Your task to perform on an android device: In the Smiling Mind app, I want to listen to the Mindfulness Foundations meditation Within Adults category in order to make peace of mind.
Image 0: 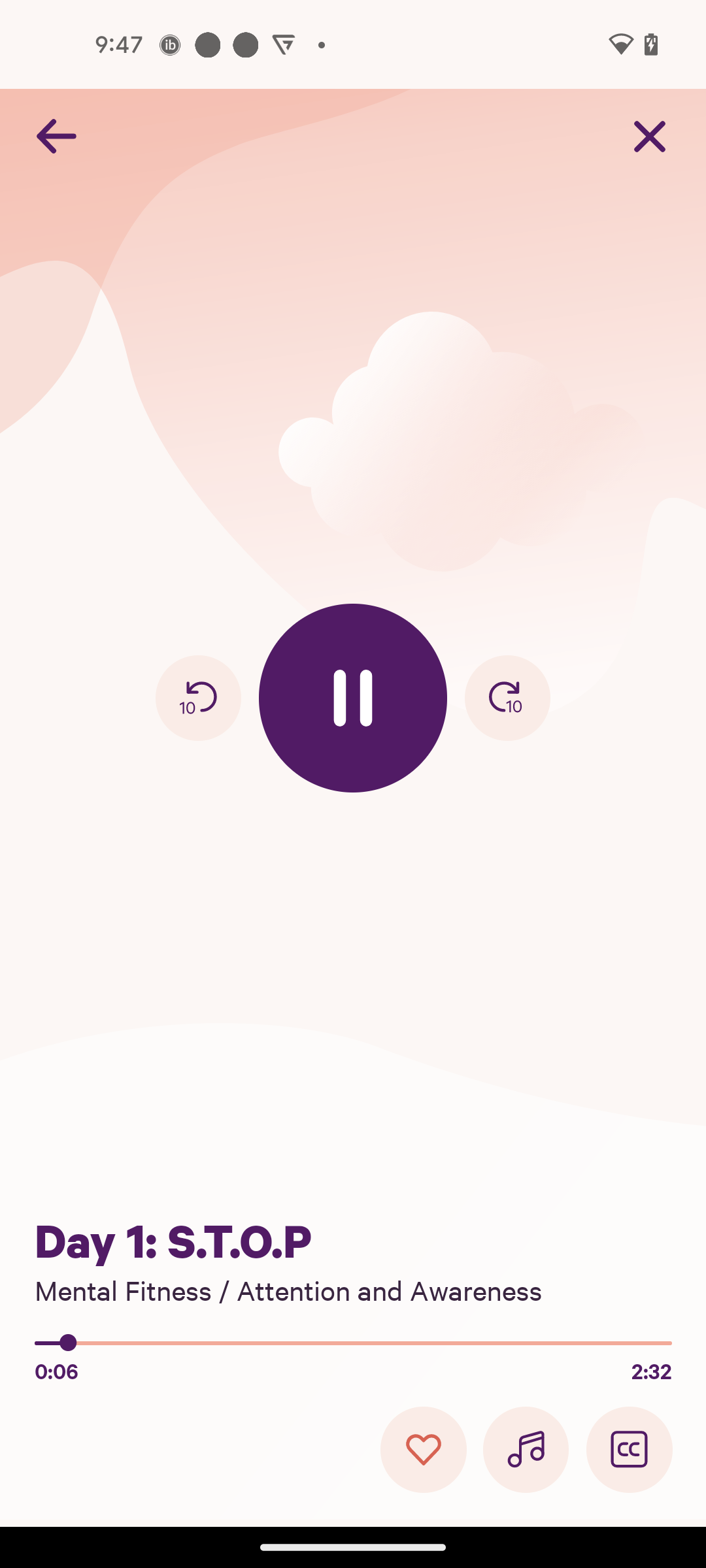
Click on the Close icon
Step 0: click (645, 136)
Image 1: 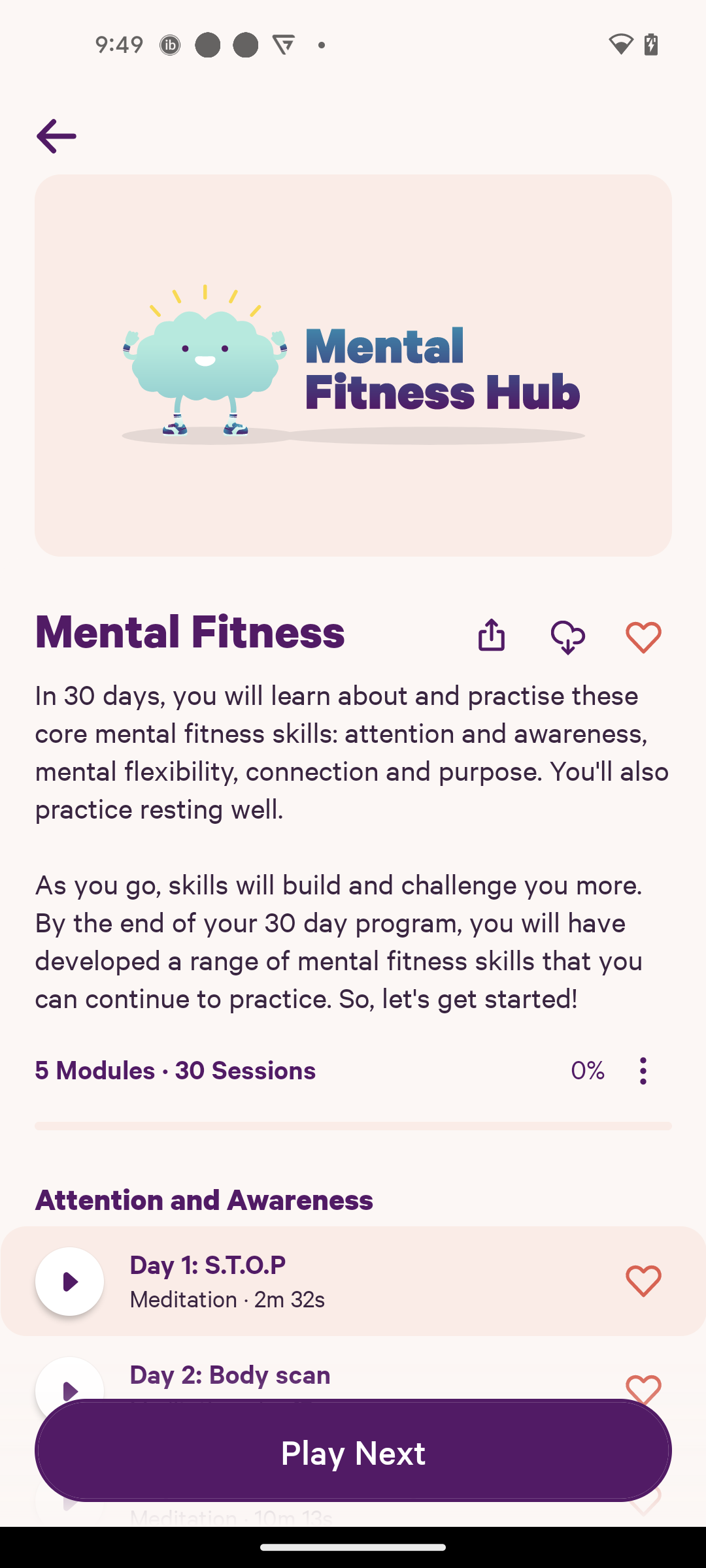
Go back to the previous page
Step 1: press back button
Image 2: 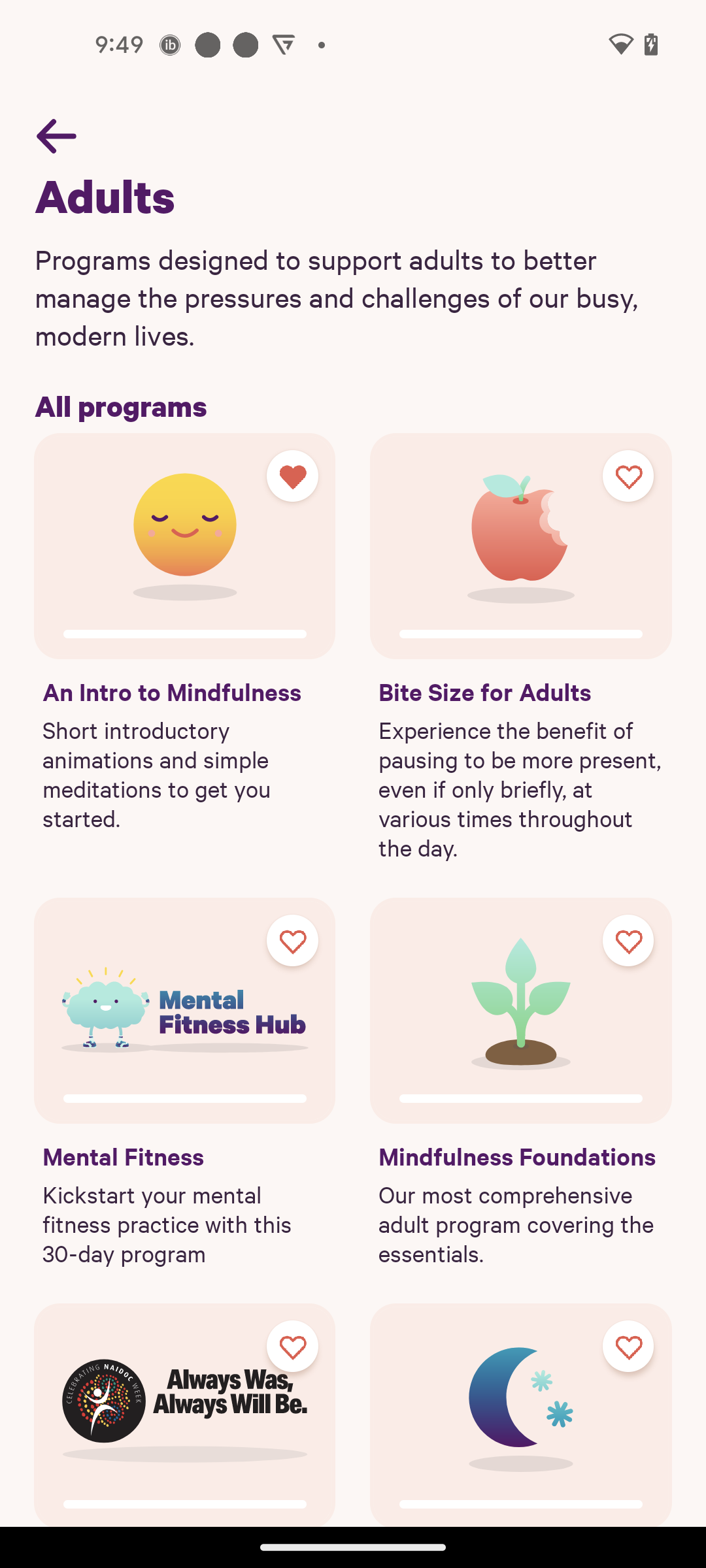
Click on the Mindfulness Foundations option
Step 2: click (499, 1130)
Image 3: 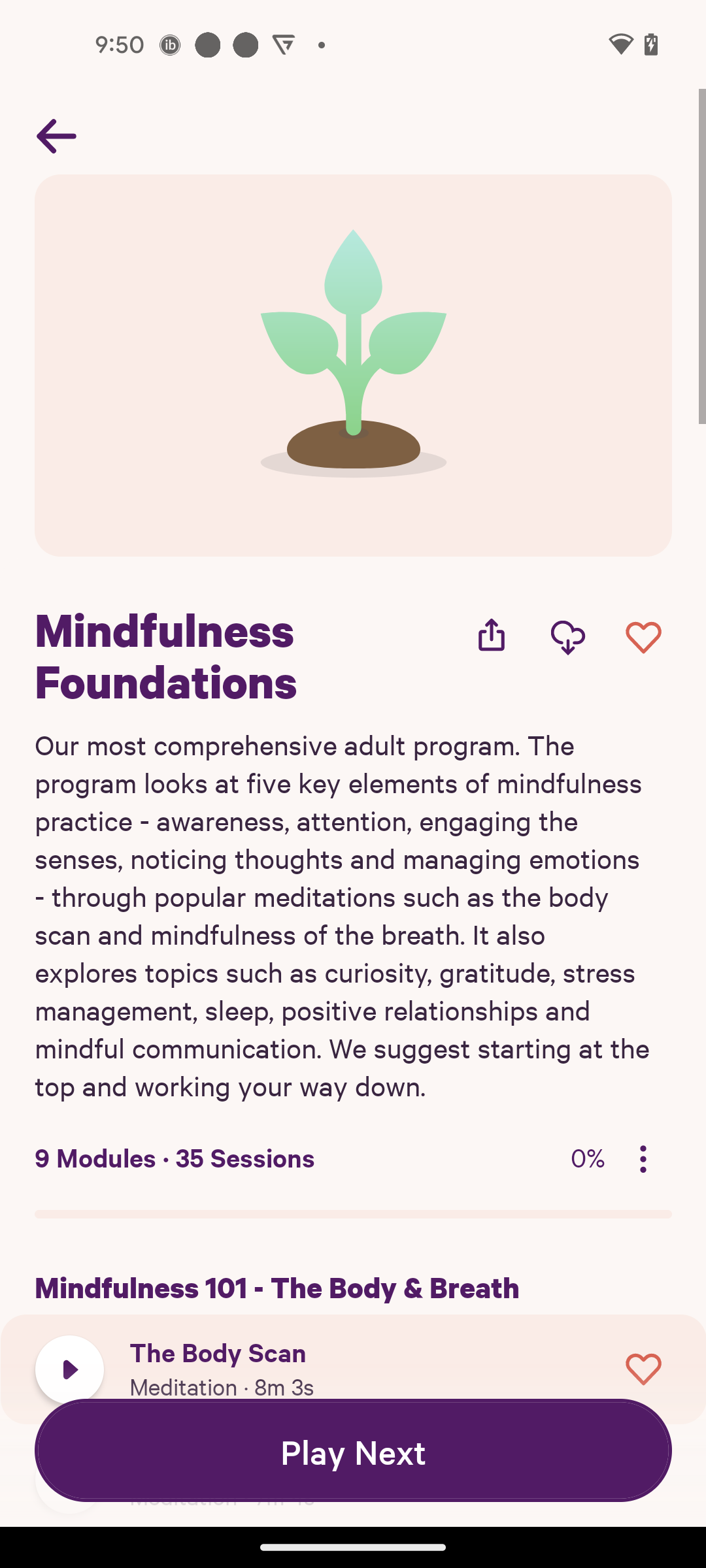
Click on the Play Next button
Step 3: click (337, 1414)
Image 4: 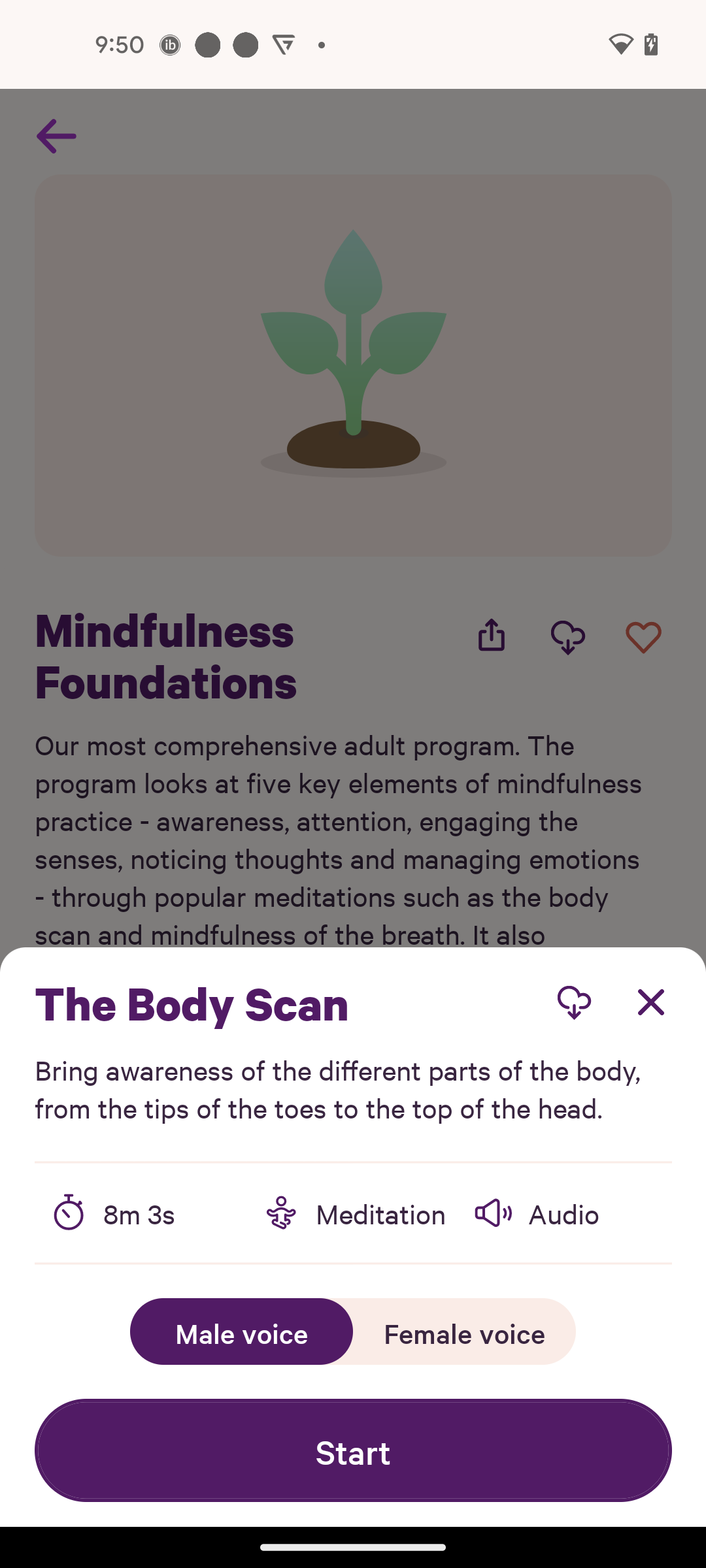
Click the Start button
Step 4: click (353, 1450)
Image 5: 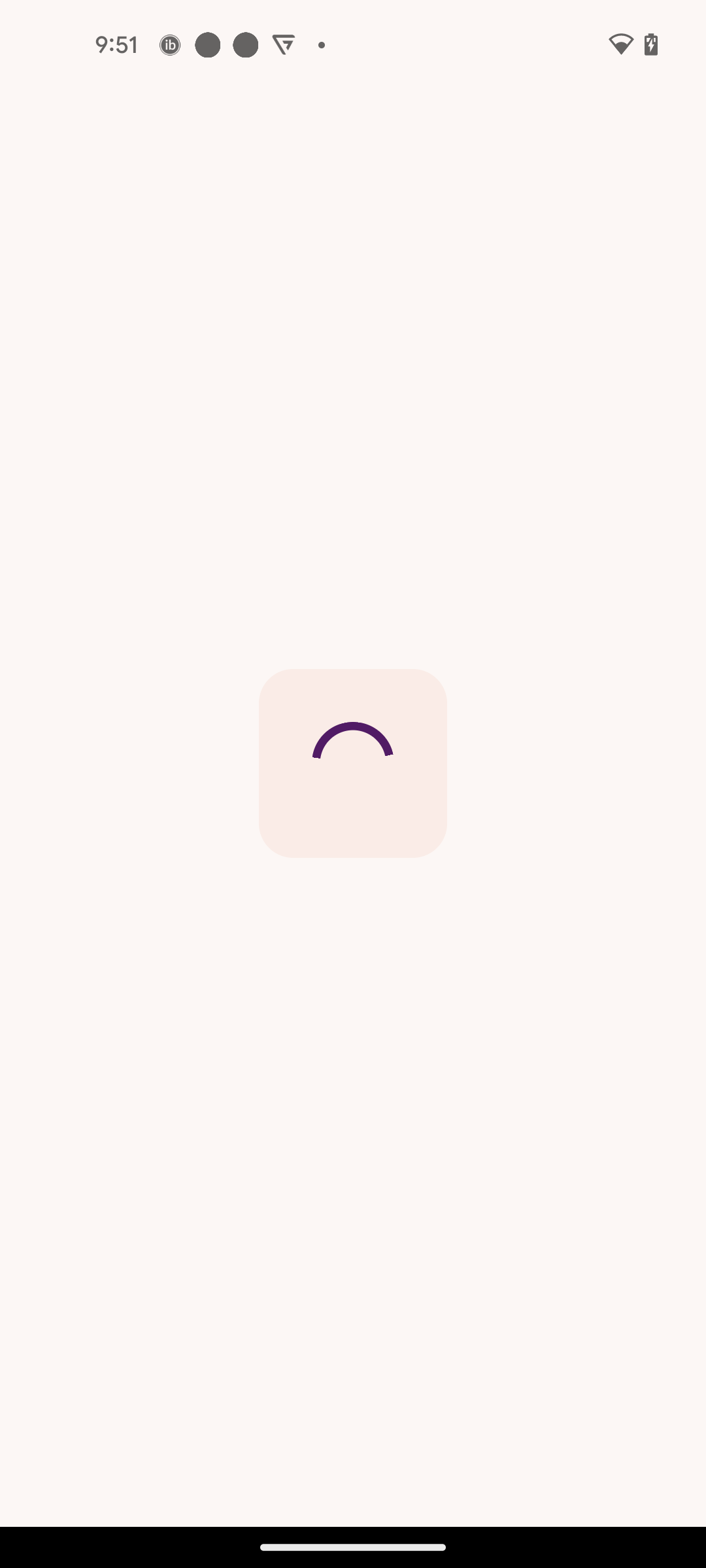
Click the Start button
Step 5: wait
Image 6: 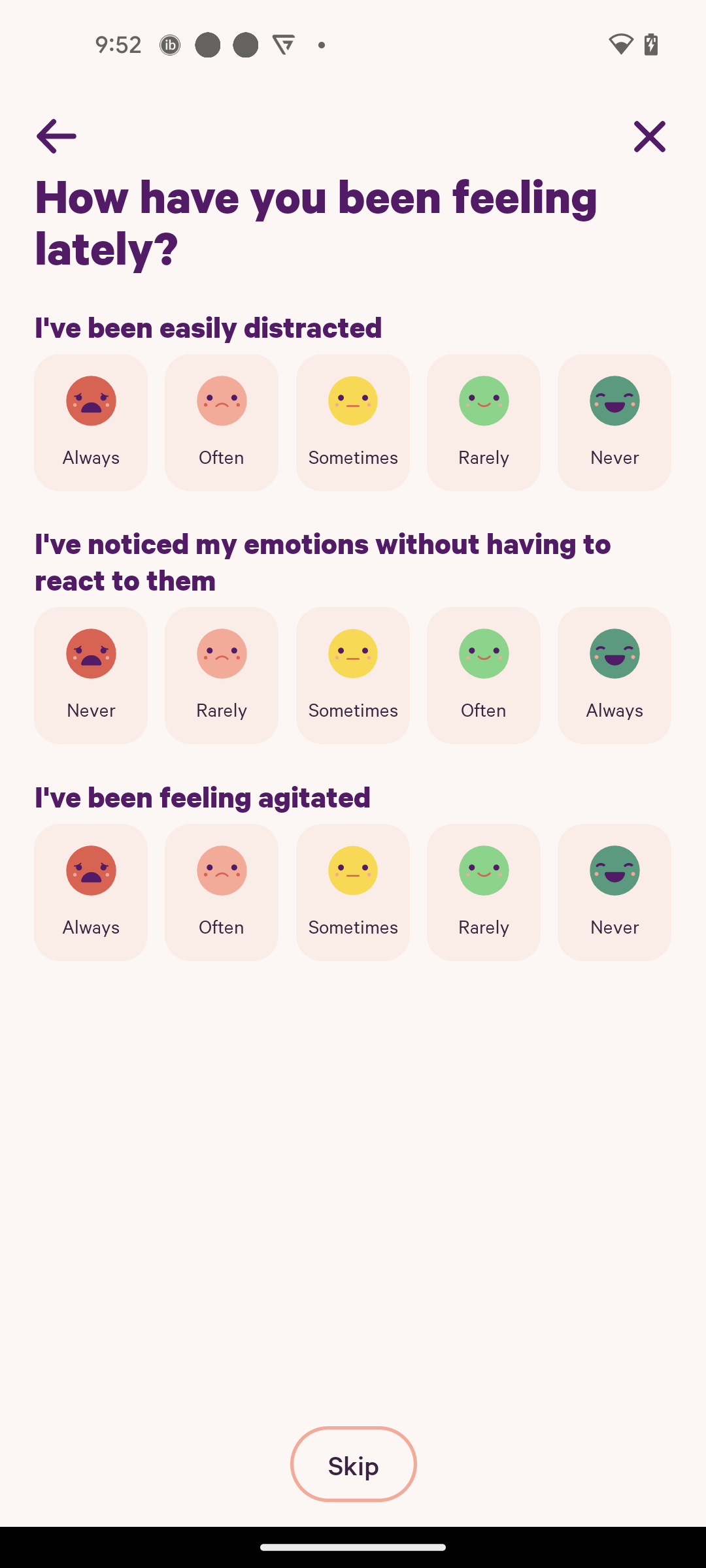
Click on the Skip option
Step 6: click (353, 1463)
Image 7: 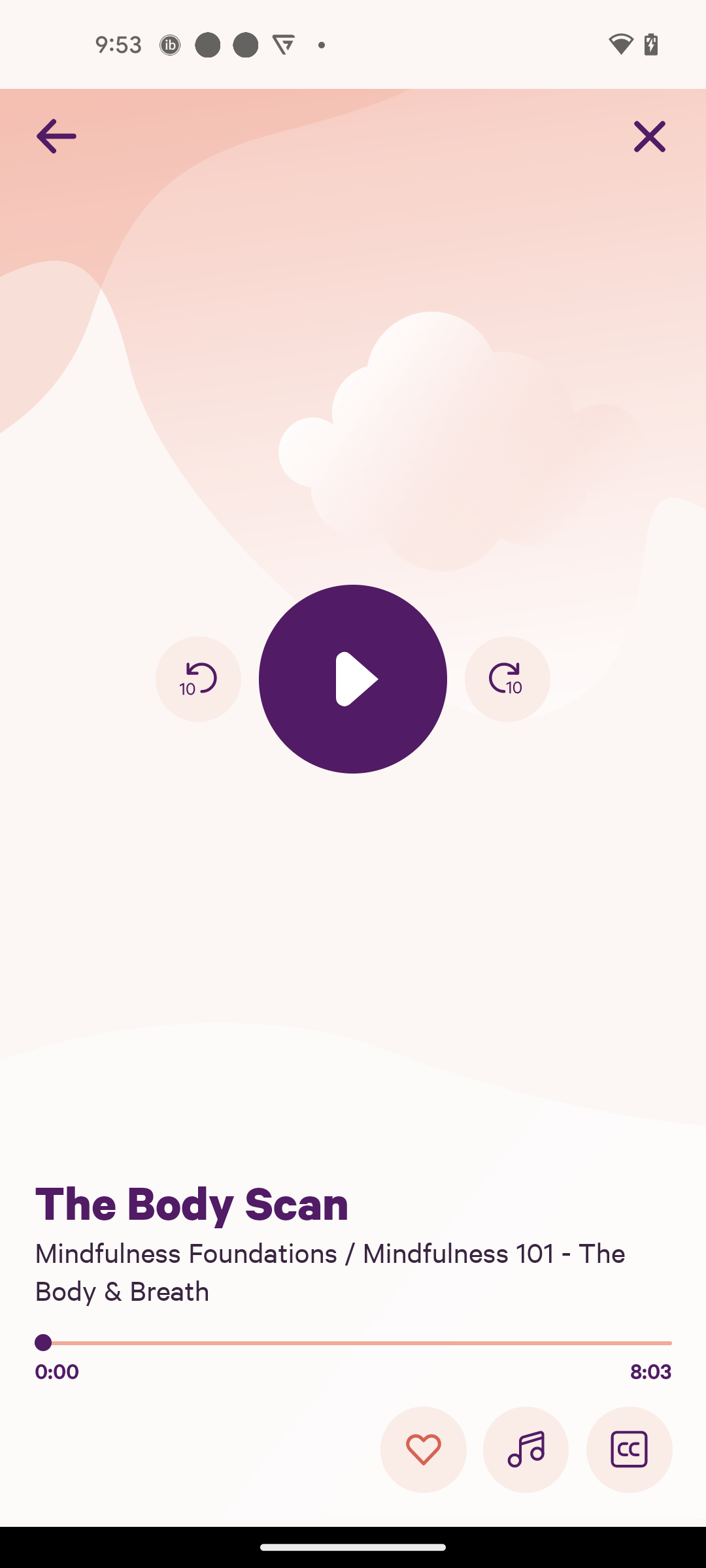
Click on the Play button
Step 7: click (353, 679)